Your task to perform on an android device: Open the Khan Academy App, Select the Cryptography textbook and read the chapters of the textbook.
Image 0: 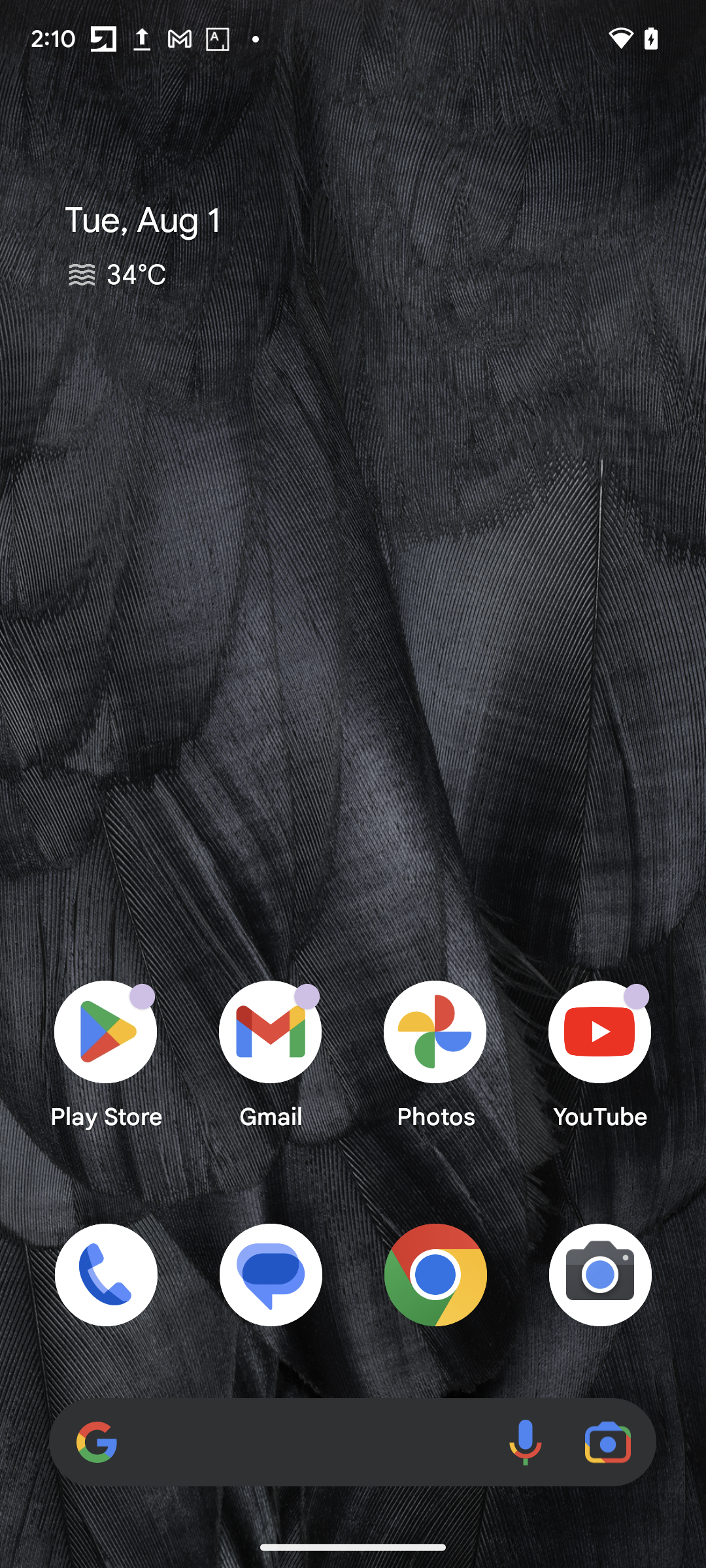
Open the Khan Academy App 
Step 0: open app "Khan Academy"
Image 1: 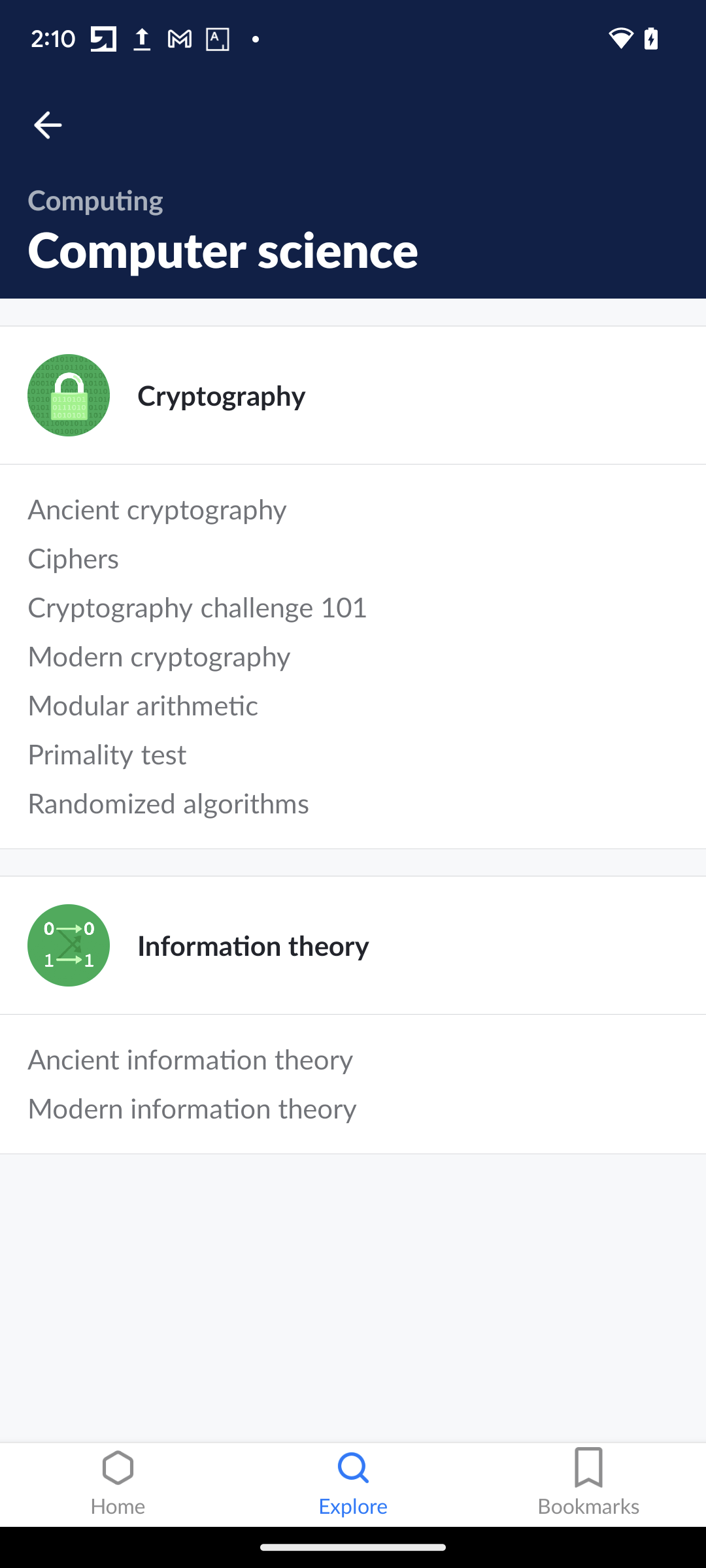
Select the Cryptography Textbook 
Step 1: click (197, 421)
Image 2: 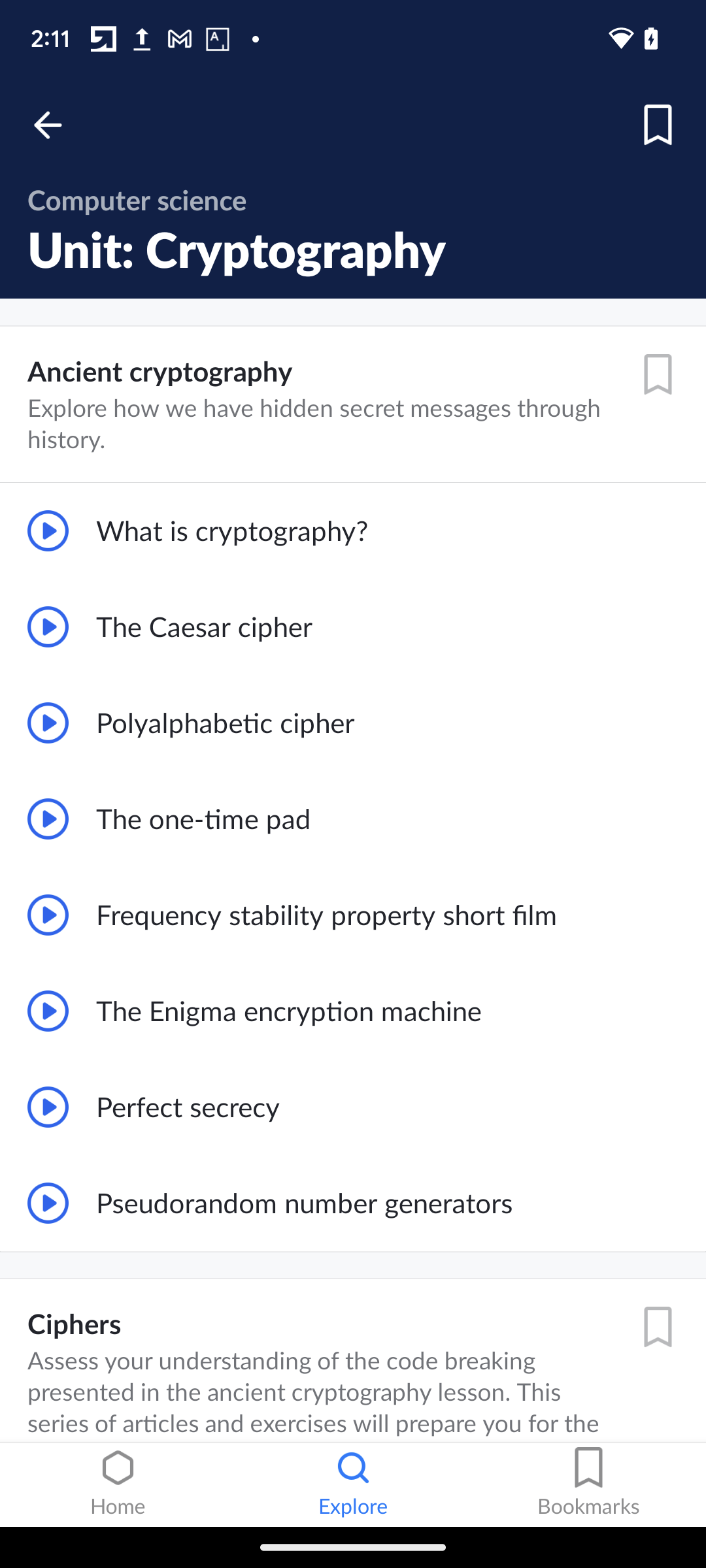
Swipe up the screen to see the chapters 
Step 2: scroll down
Image 3: 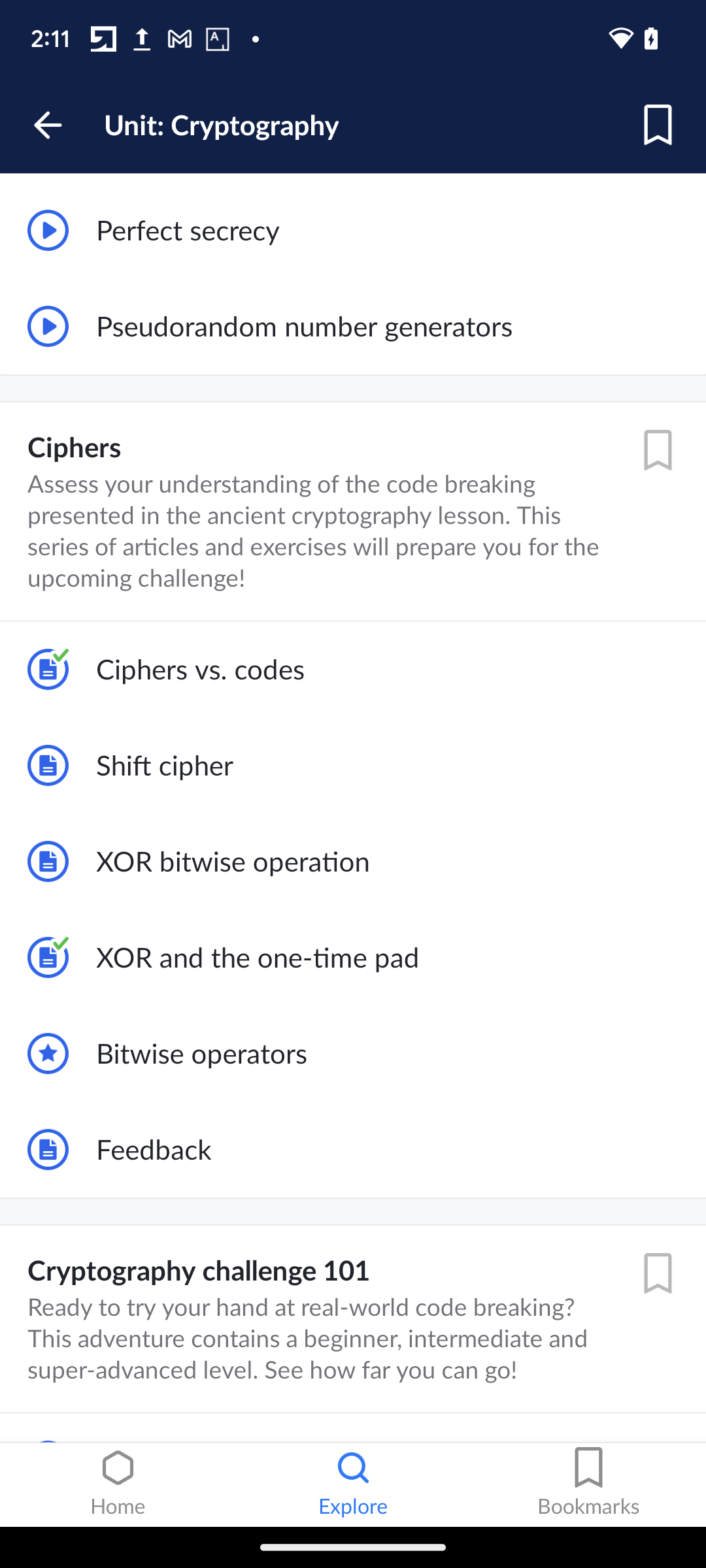
Click on the Ciphers vs. codes topic 
Step 3: click (387, 669)
Image 4: 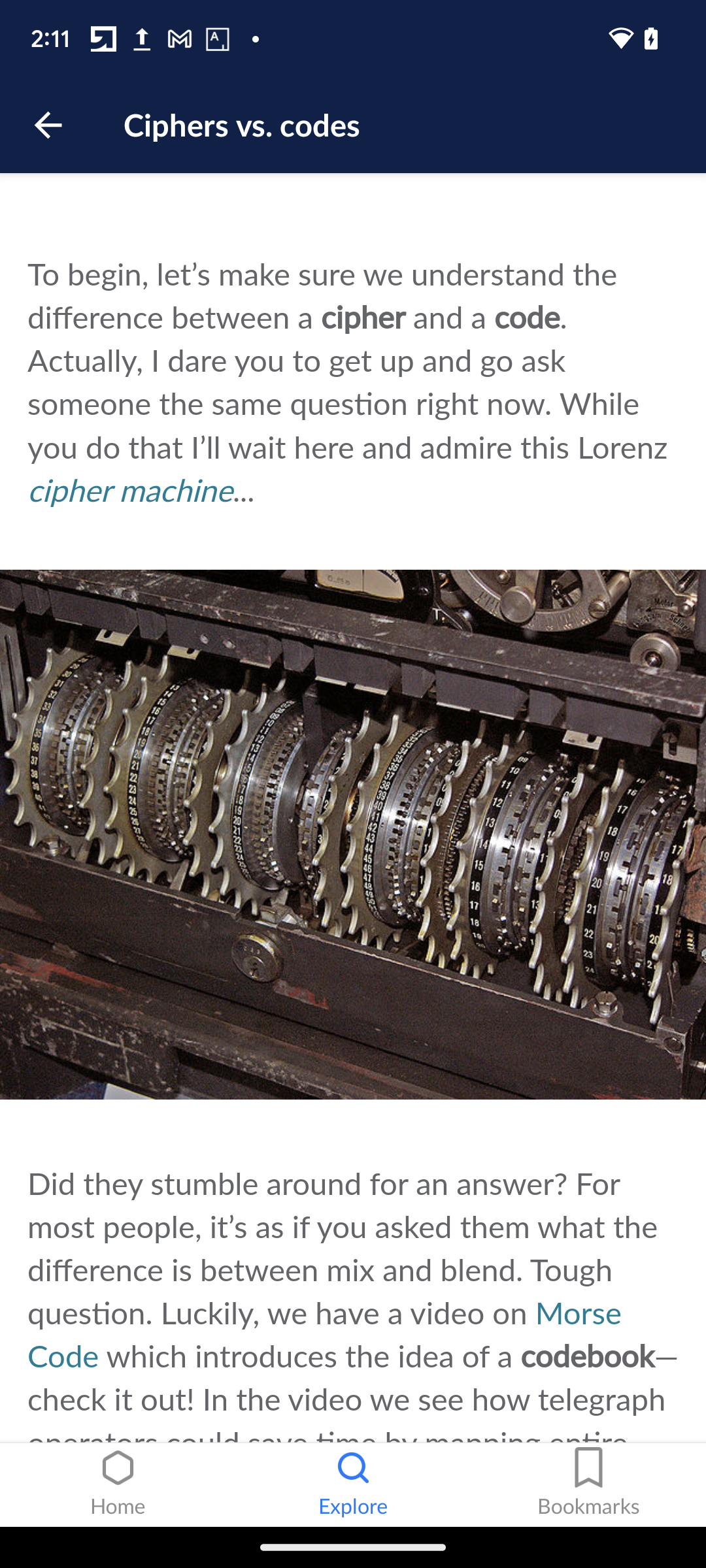
Swipe up to read the chapter of the textbooks 
Step 4: scroll down
Image 5: 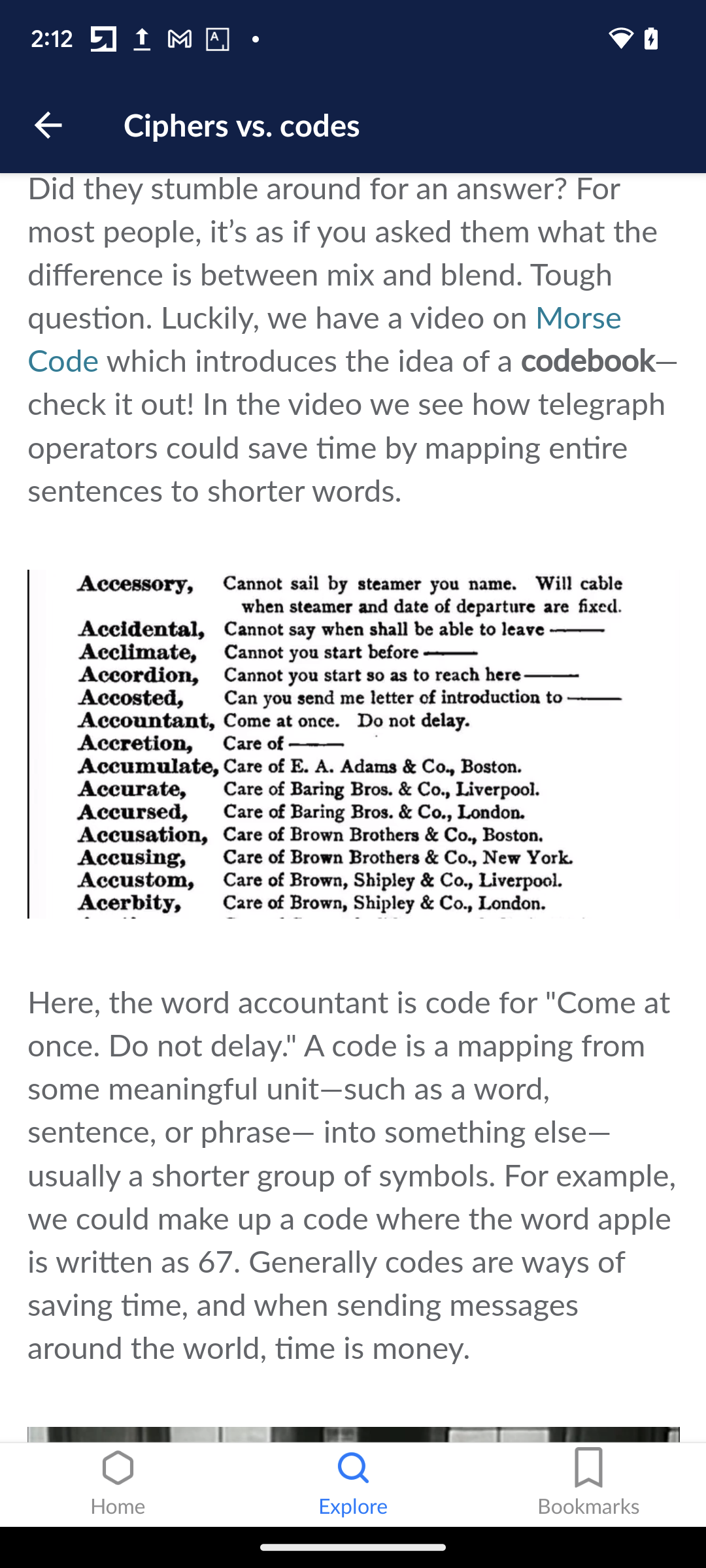
Swipe up to read the chapter of the textbooks 
Step 5: scroll down
Image 6: 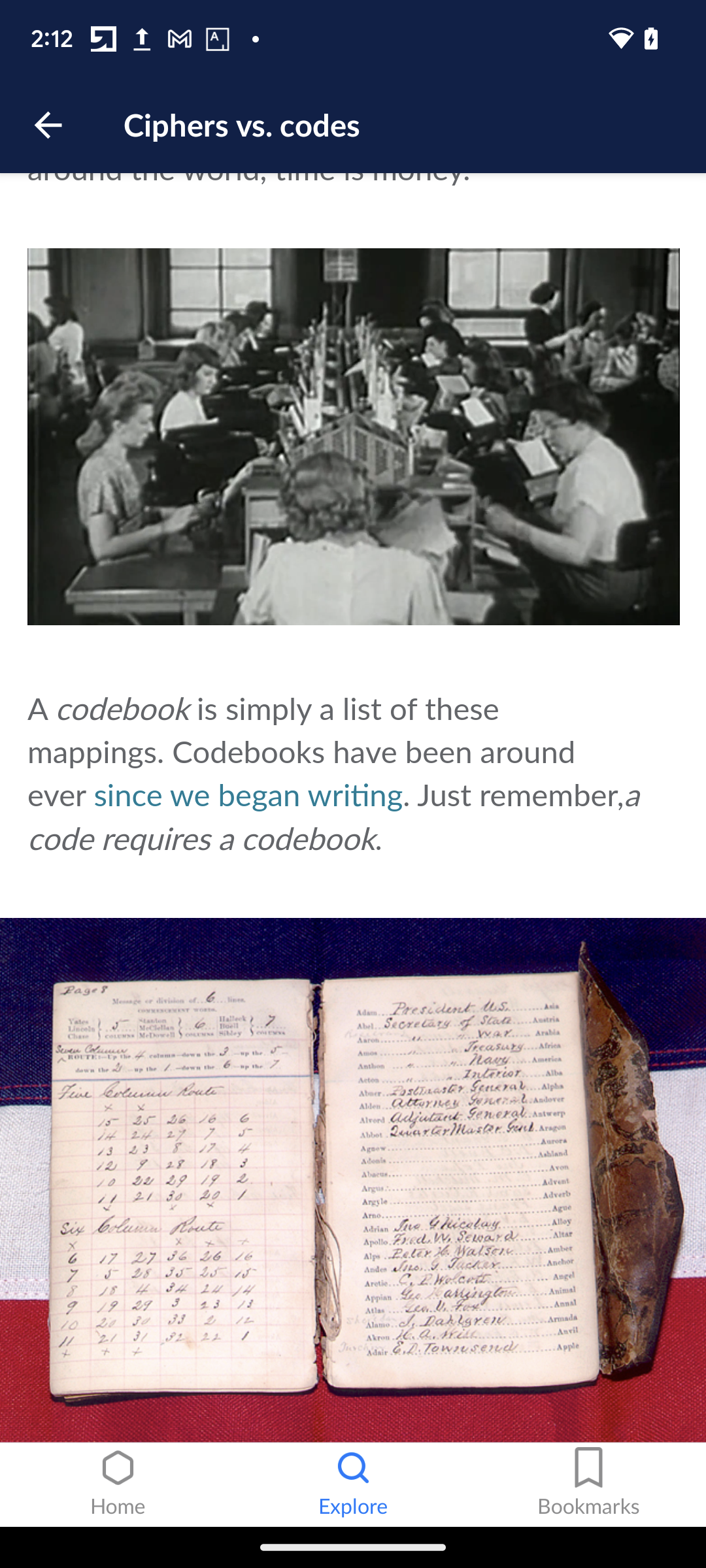
Swipe up to read the chapter of the textbooks 
Step 6: scroll down